Your task to perform on an android device: Shop the glue gun under the air blower category.
Image 0: 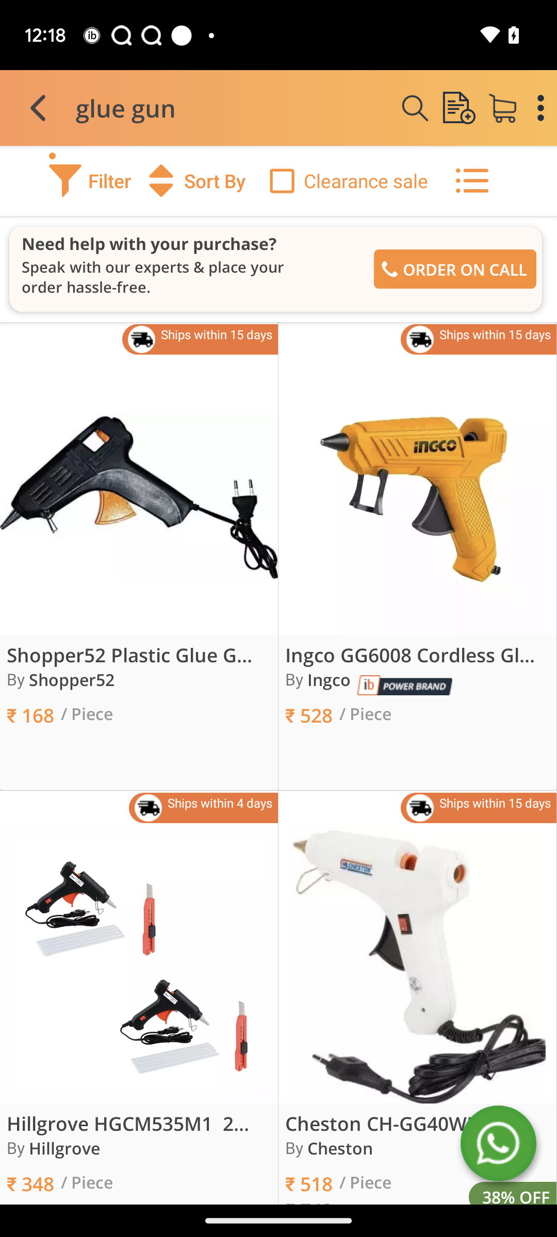
Click on the filter icon
Step 0: click (90, 180)
Image 1: 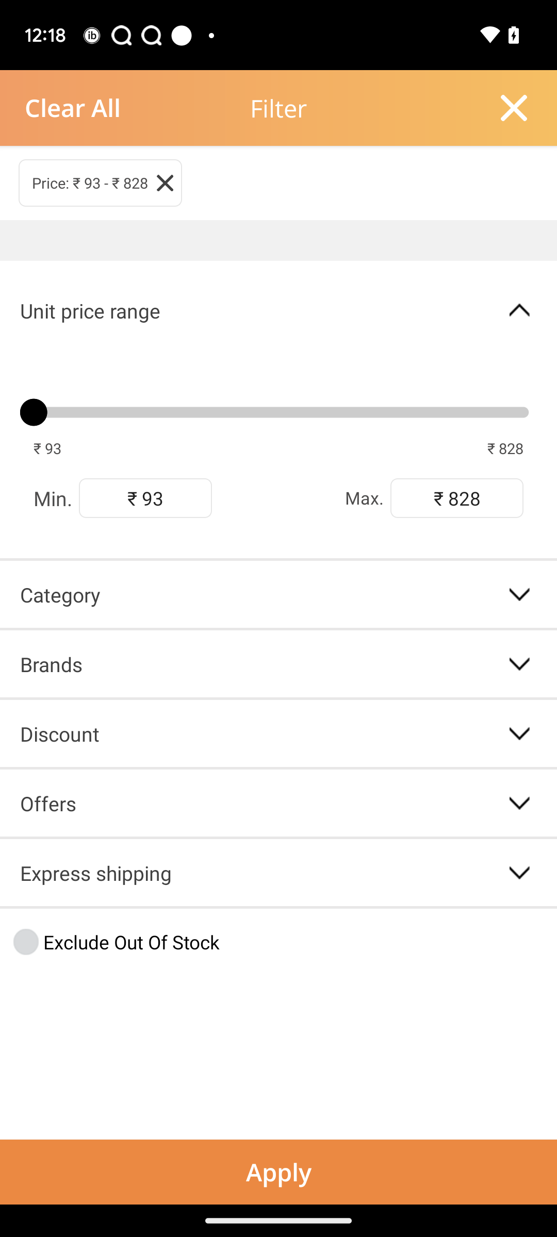
Click on the category dropdown
Step 1: click (278, 594)
Image 2: 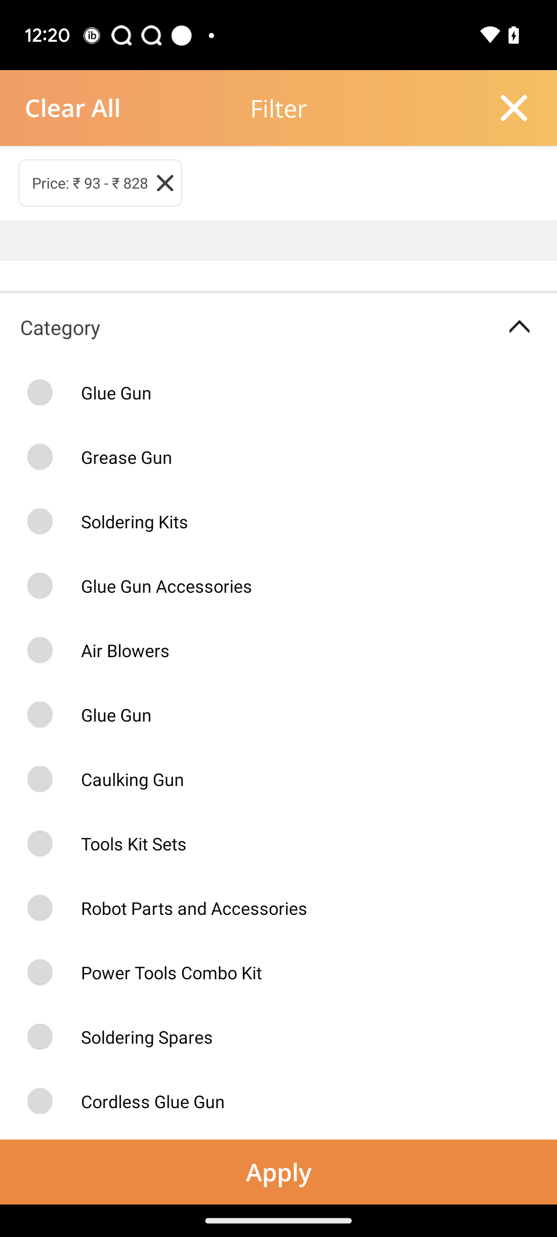
Select air blowers
Step 2: click (278, 650)
Image 3: 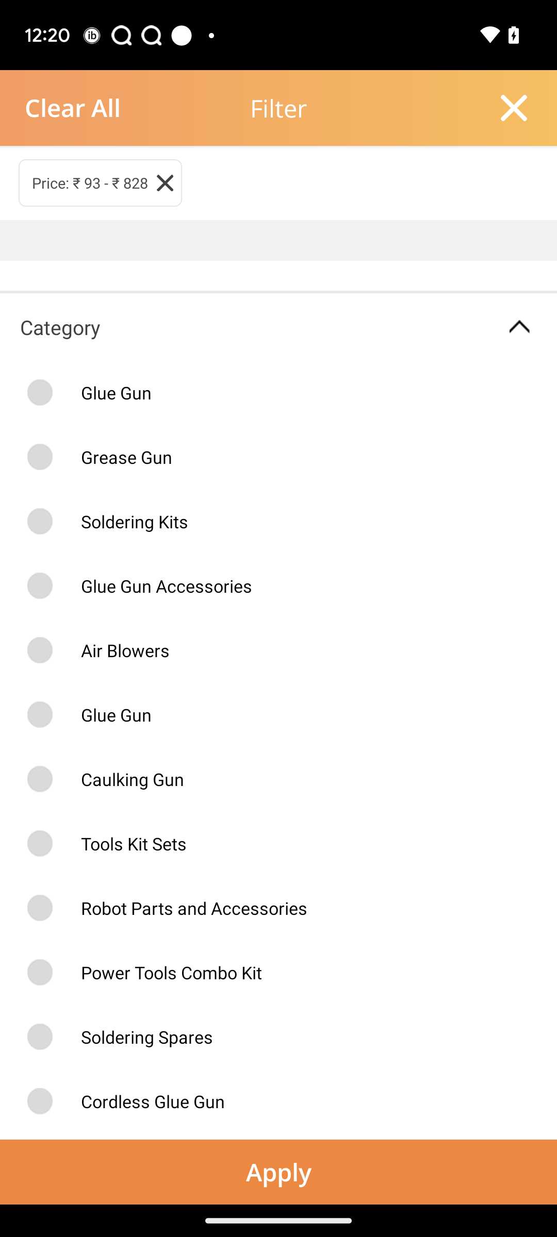
Select air blowers
Step 3: wait